Your task to perform on an android device: I think I should create a Yoga folder on Google Drive to keep all of the relevant files in an organized manner.
Image 1: 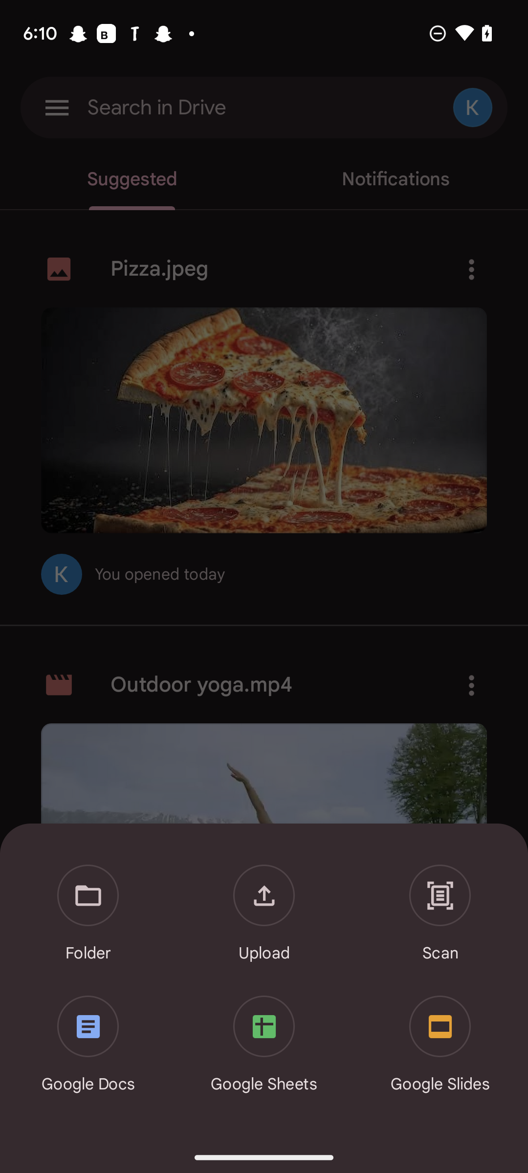
Click on the folder option.
Step 1: click (88, 914)
Image 2: 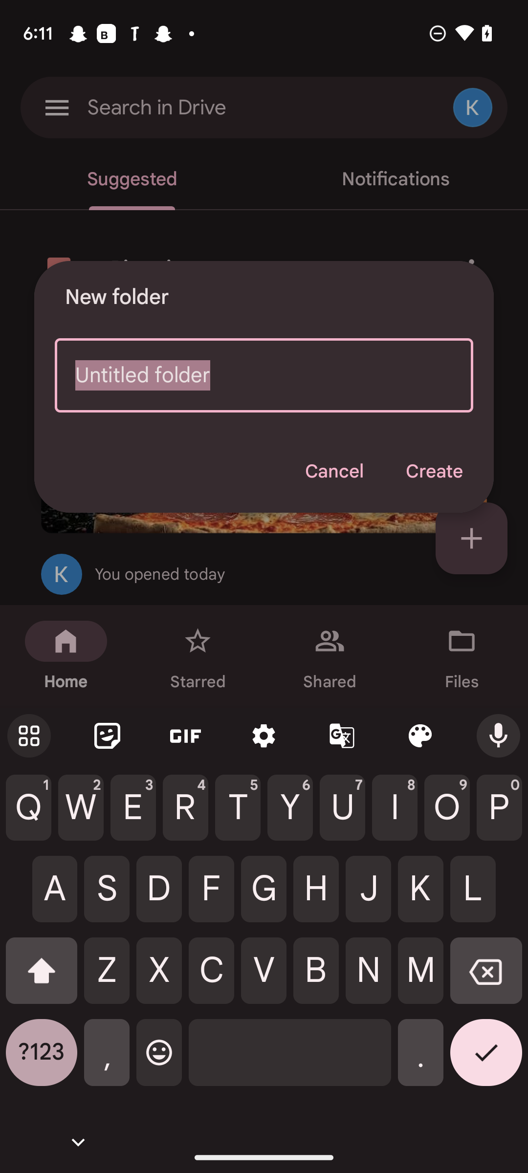
Type folder name as yoga folder
Step 2: type "yoga folder"
Image 3: 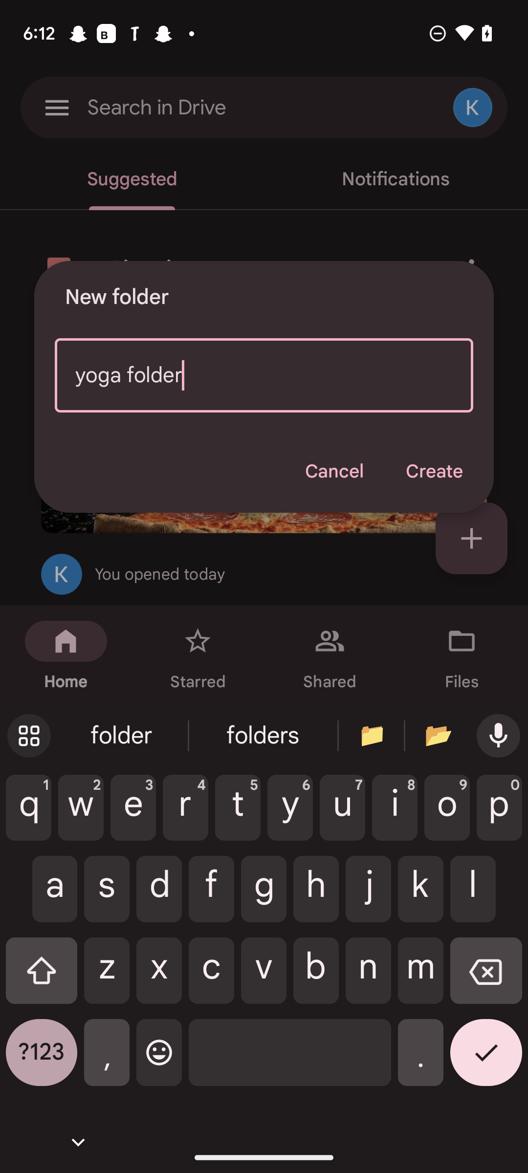
Click on the create option.
Step 3: click (434, 472)